Your task to perform on an android device: My friend wanted me to share a recent picture from my gallery with her. In the Gallery app, share a picture on Gmail.
Image 0: 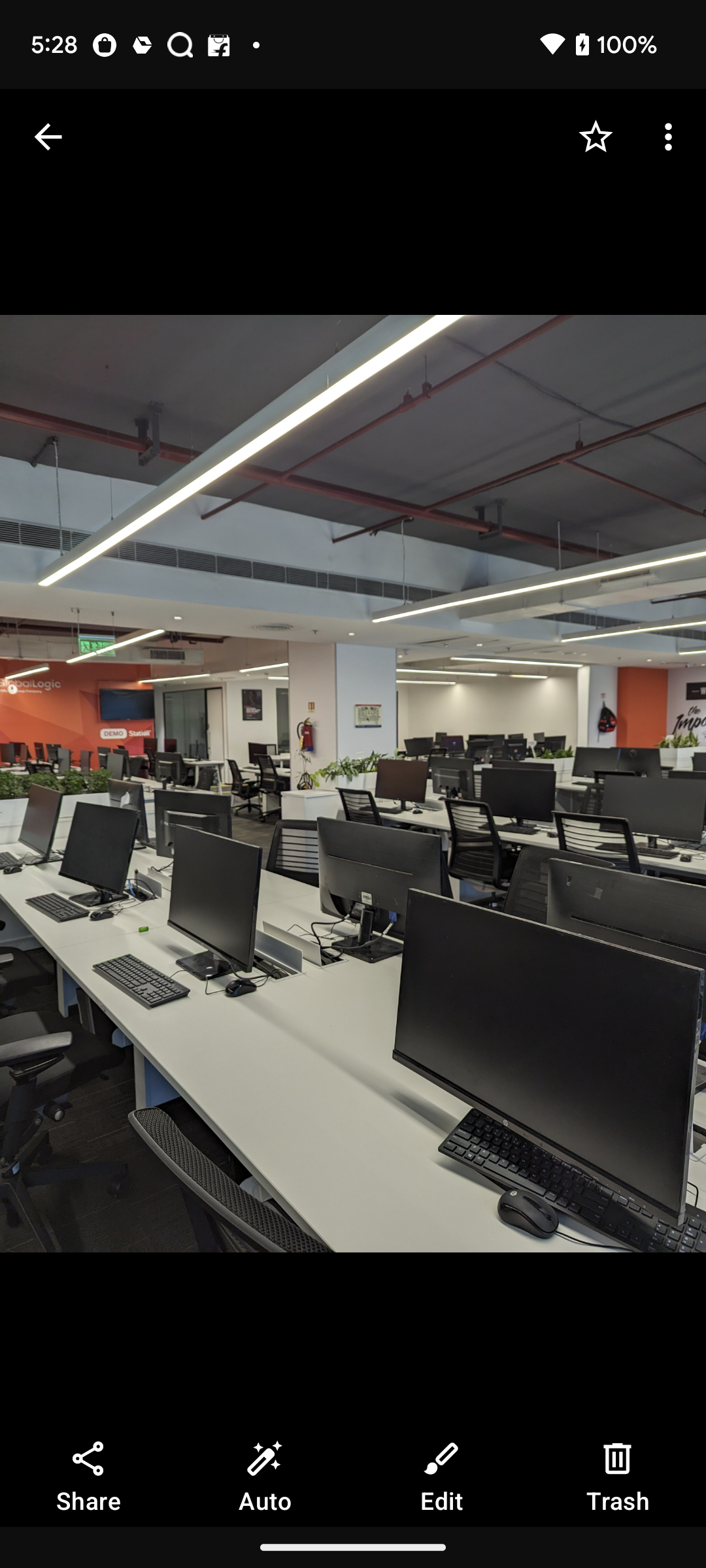
Click on the share option at the bottom left corner of the screen.
Step 0: click (88, 1478)
Image 1: 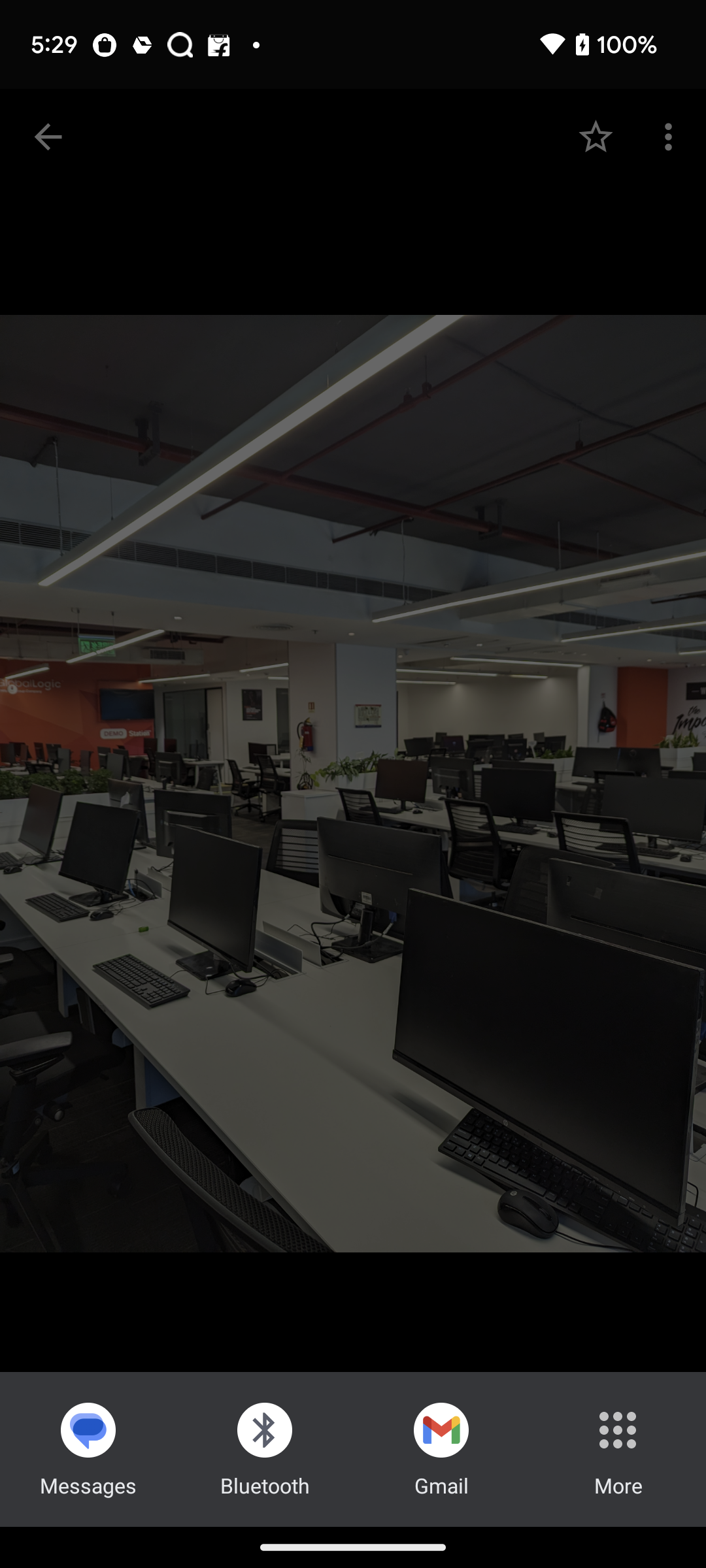
Click on the Gmail icon at the bottom of the screen.
Step 1: click (445, 1422)